Your task to perform on an android device: Type in a Search bar and Search for Gita's Ways To Lead Your Life by Birister Sharma.
Image 0: 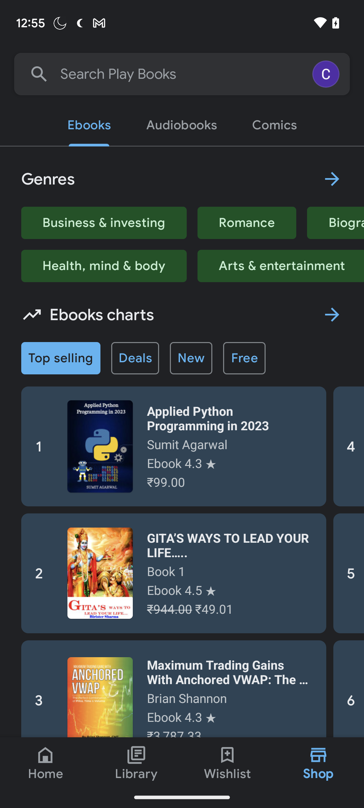
Click on the Search icon at the left top corner of the screen
Step 0: click (182, 74)
Image 1: 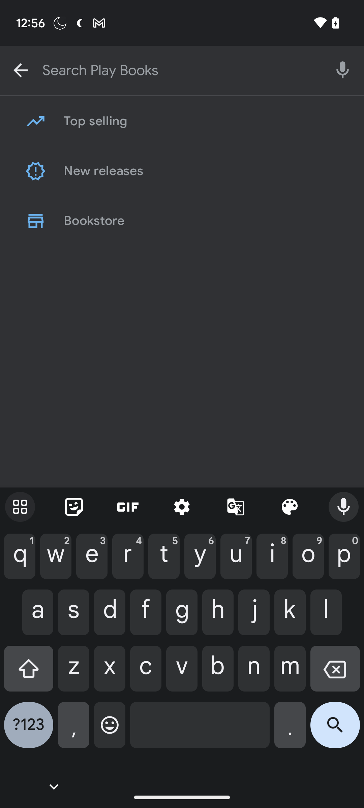
Type Gita's Ways To Lead Your Life by Birister Sharma
Step 1: type "Gita's Ways To Lead Your Life by Birister Sharma"
Image 2: 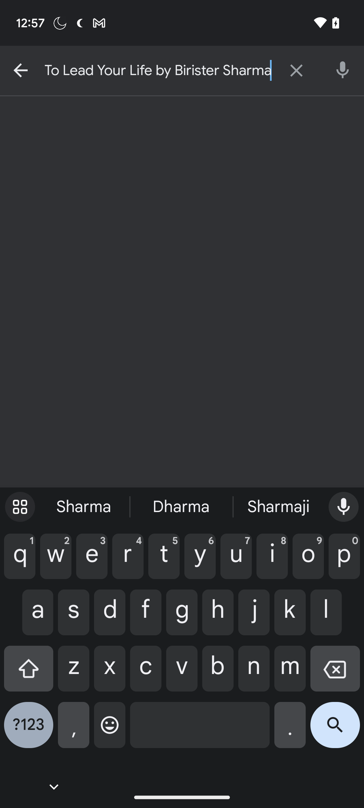
Click on the search icon at the bottom right corner of the screen.
Step 2: click (335, 730)
Image 3: 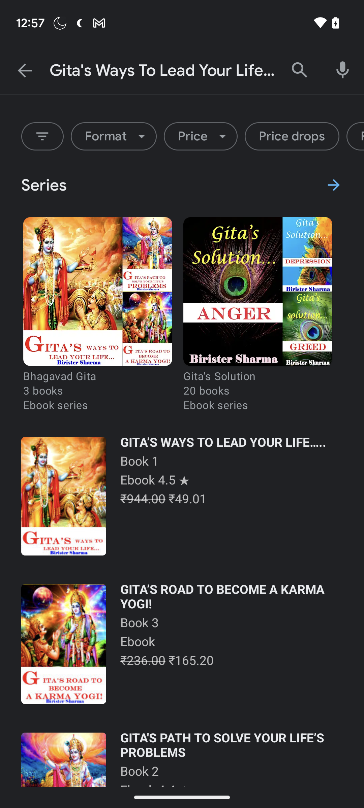
Click on Gita's Ways To Lead Your Life
Step 3: click (224, 442)